Your task to perform on an android device: To watch the video of the renewable energy animated presentation by SketchBubbleat in high quality Change the quality of the video from auto to 1080p on the Vimeo app.
Image 0: 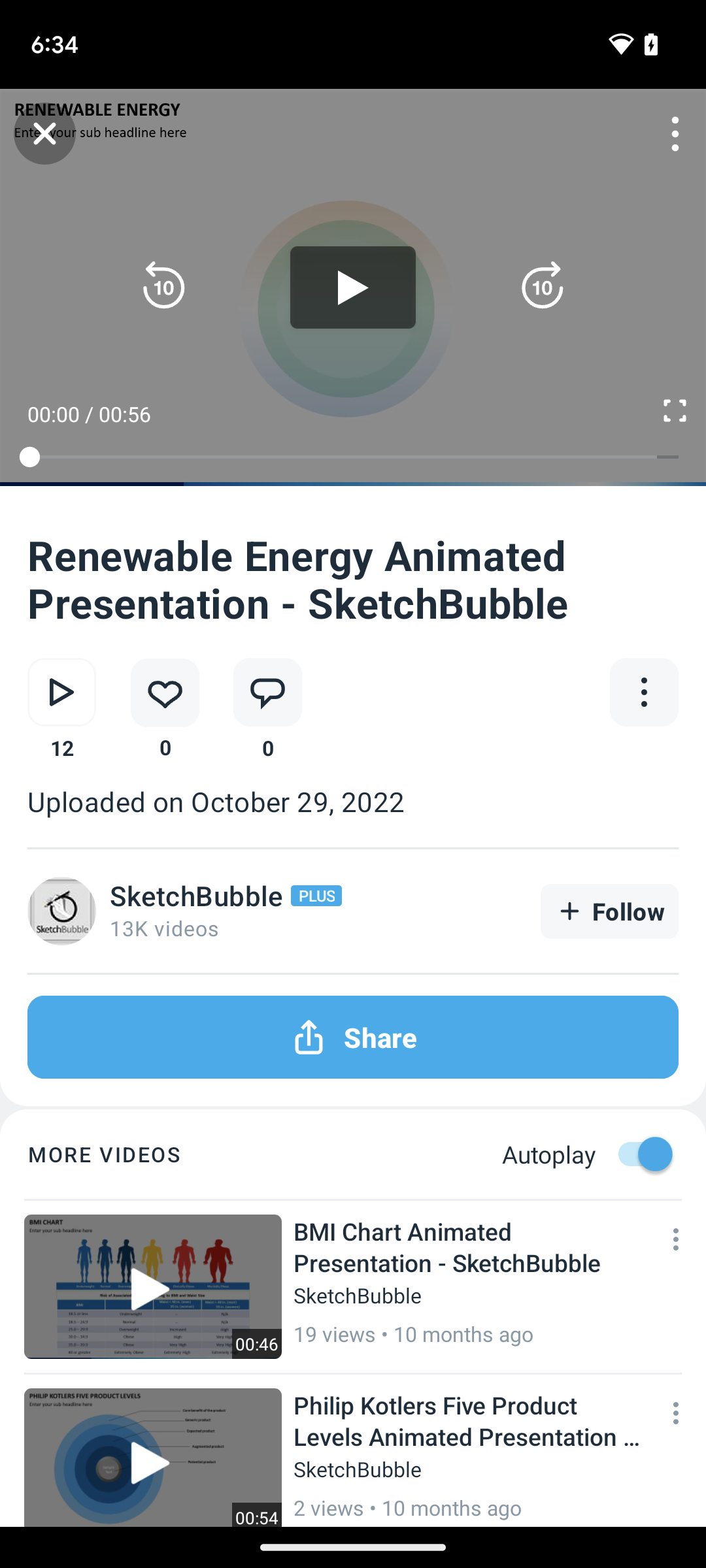
Click on the three dots on the top-right of the video.
Step 0: click (675, 133)
Image 1: 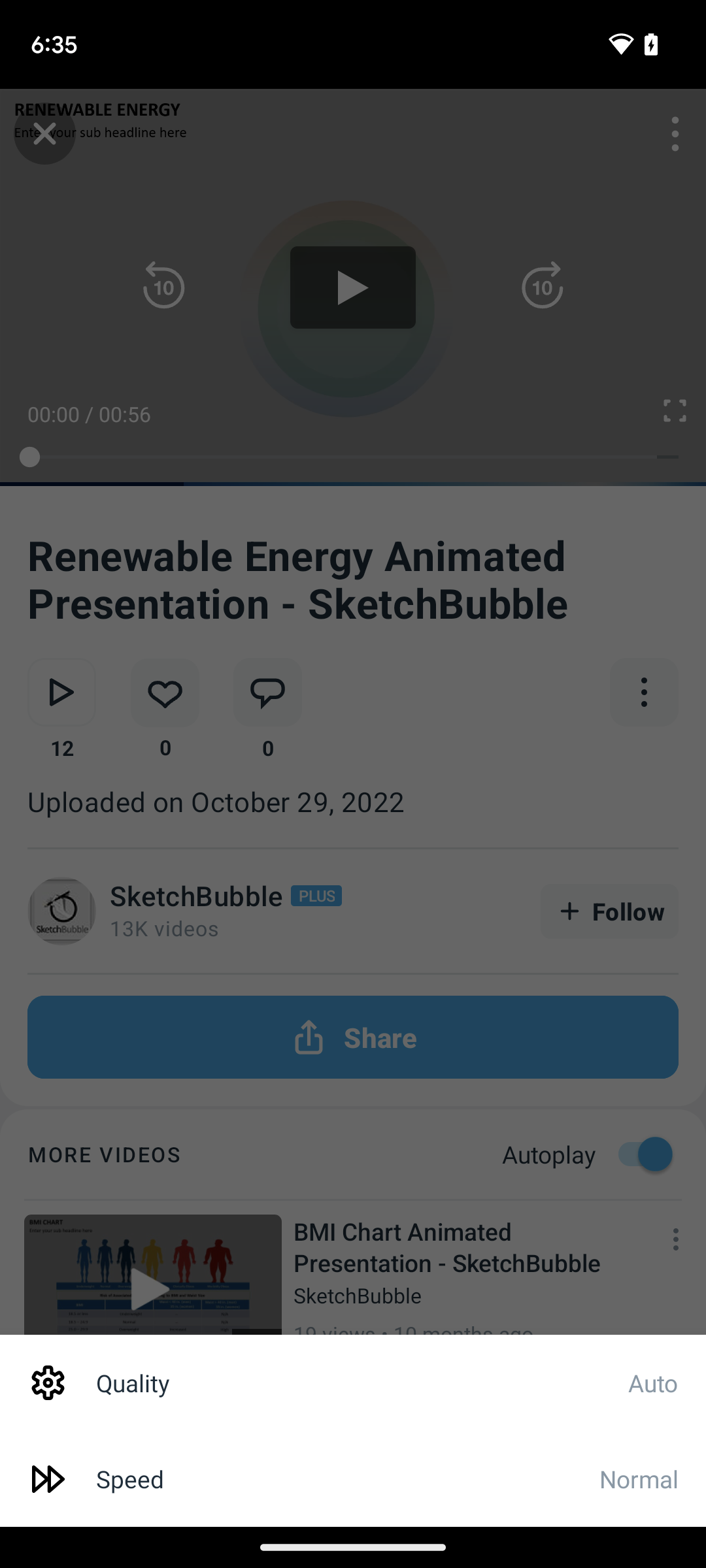
Click on the Quality tab.
Step 1: click (361, 1382)
Image 2: 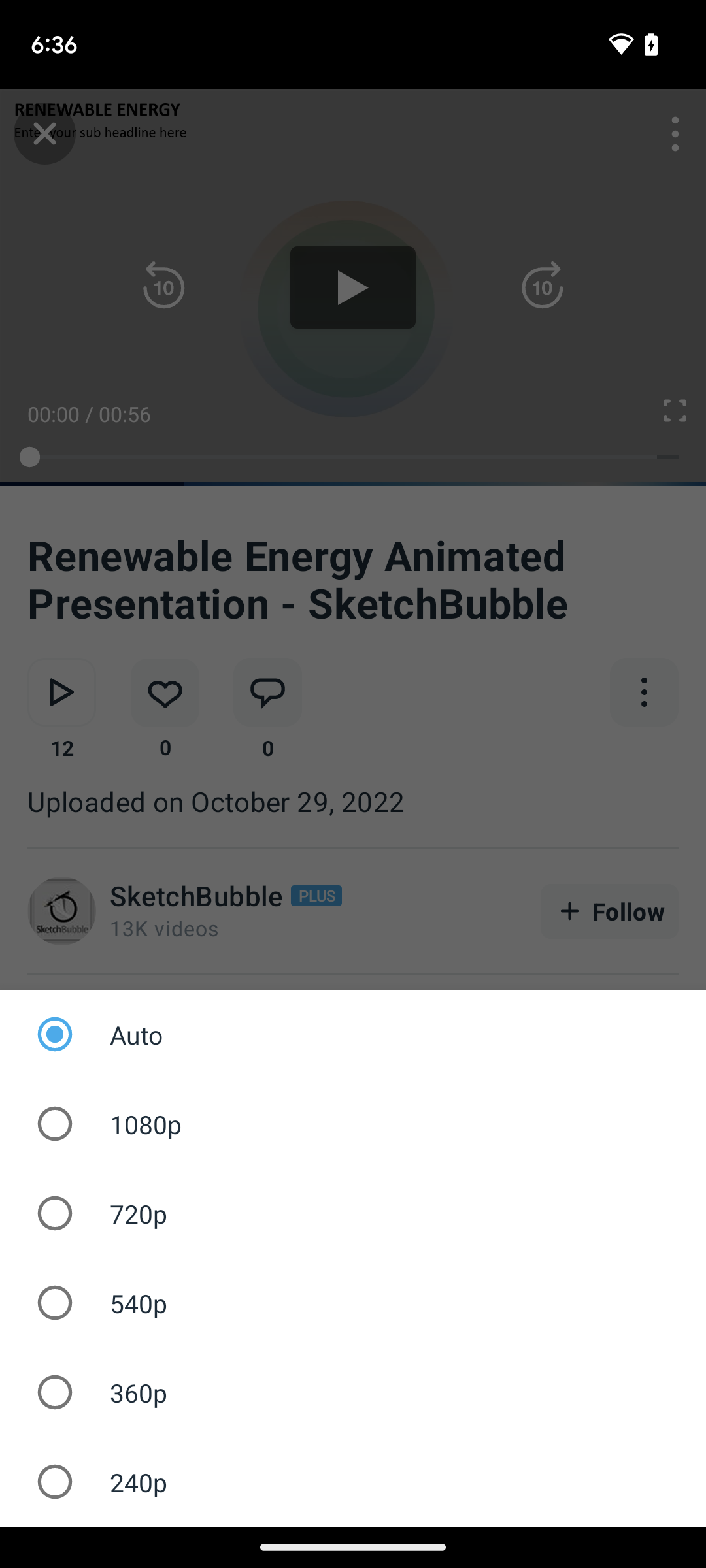
Set the video Quality to 1080p.
Step 2: click (353, 1123)